Your task to perform on an android device: I want to see the recipe for Italian Pasta Salad by Svadnais.
Image 0: 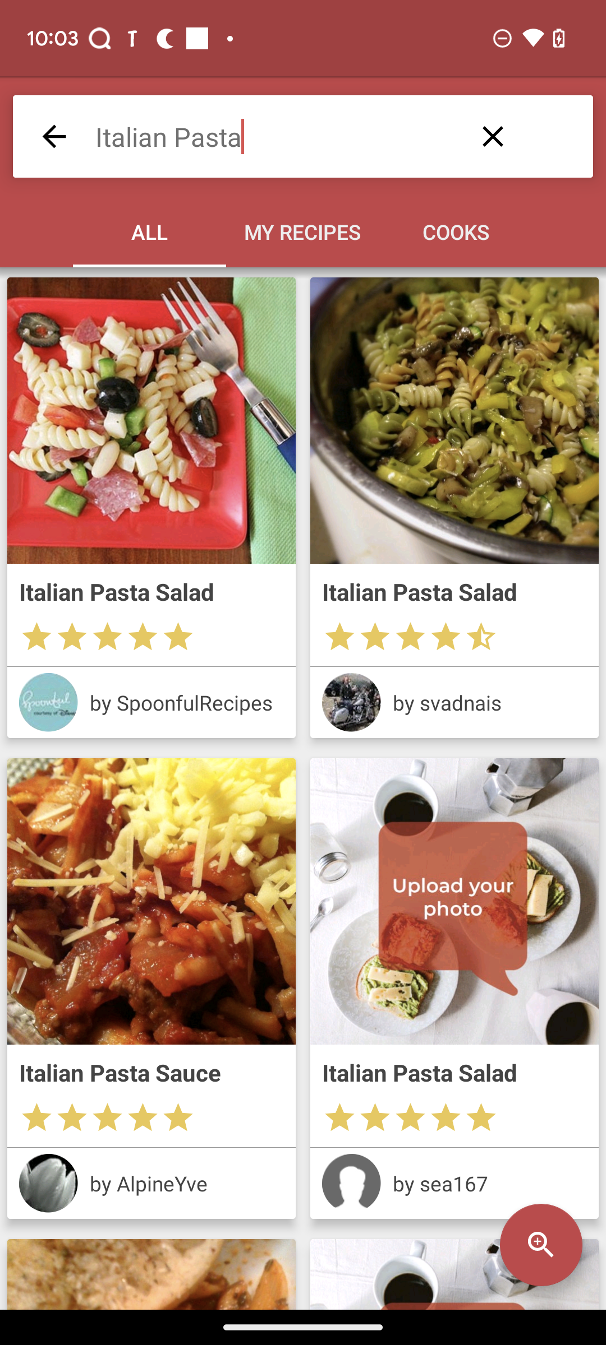
Click on the first suggestion on the right side.
Step 0: click (454, 420)
Image 1: 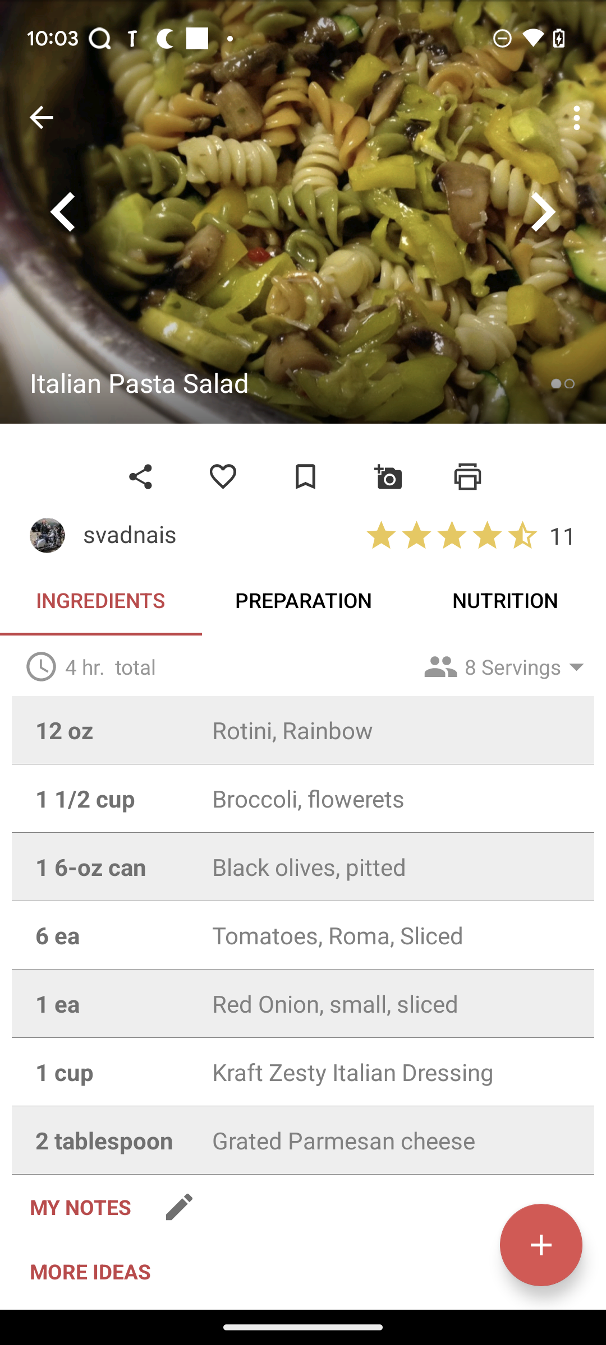
Click on the Preparation.
Step 1: click (303, 600)